Your task to perform on an android device: In the Sketchbook app, Since I have some spare time, I'm thinking about creating a Sketch and adjusting the canvas size to 1080 x 2264.
Image 0: 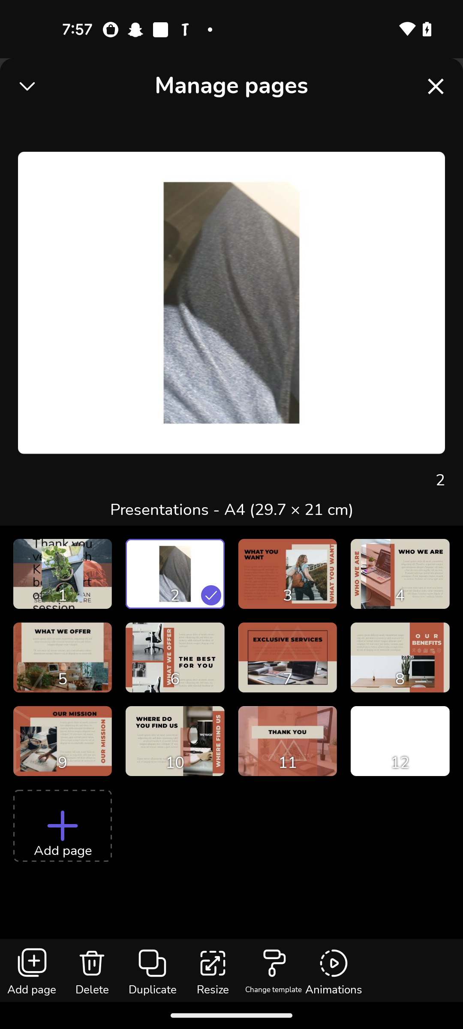
open the Sketchbook app
Step 0: open app "Sketchbook"
Image 1: 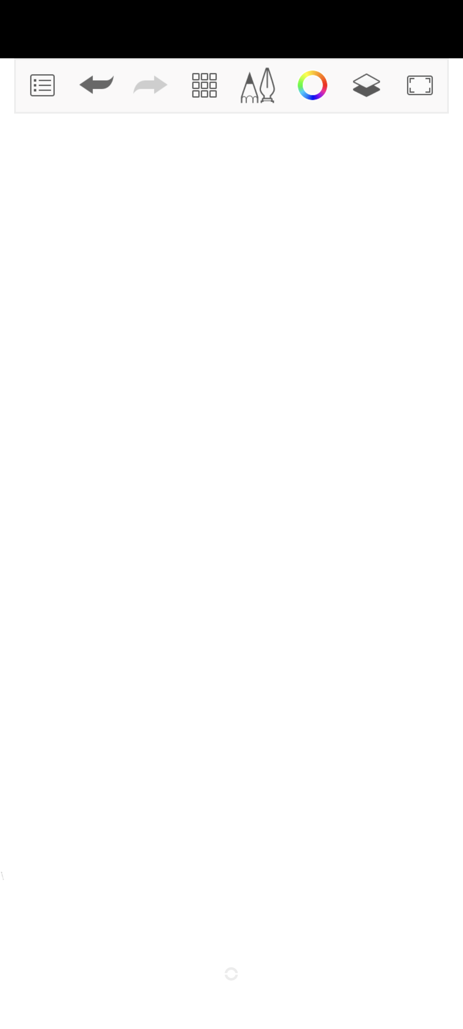
Click on the three icons at the top left corner of the screen 
Step 1: click (42, 85)
Image 3: 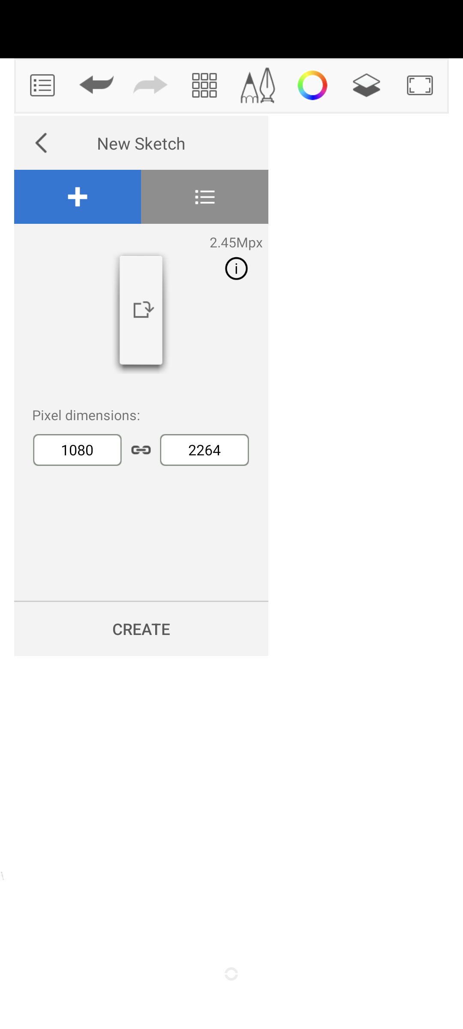
Click on the Create option
Step 3: click (141, 629)
Image 4: 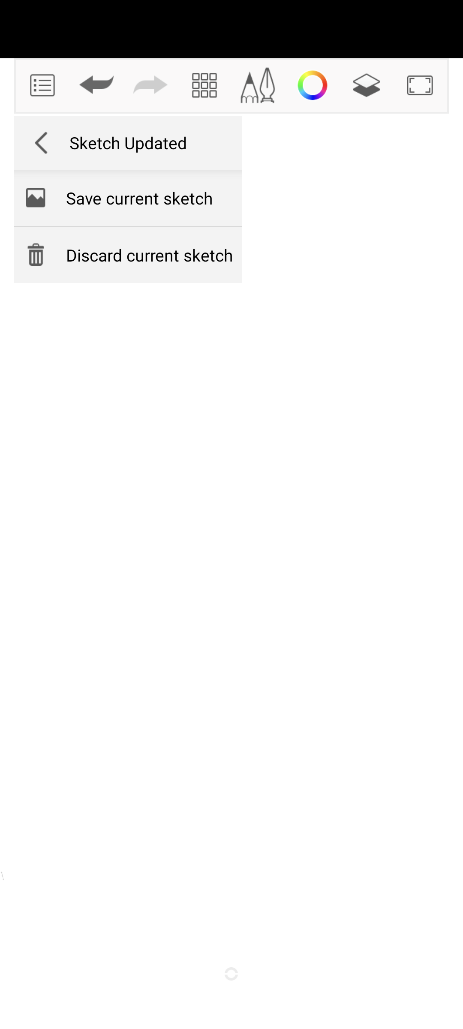
Click on the save current sketch option
Step 4: click (139, 198)